Your task to perform on an android device: I want to add a bookmark to page number 3 because I've finished reading for the day and can pick up where I left off next time on the Webnovel app.
Image 0: 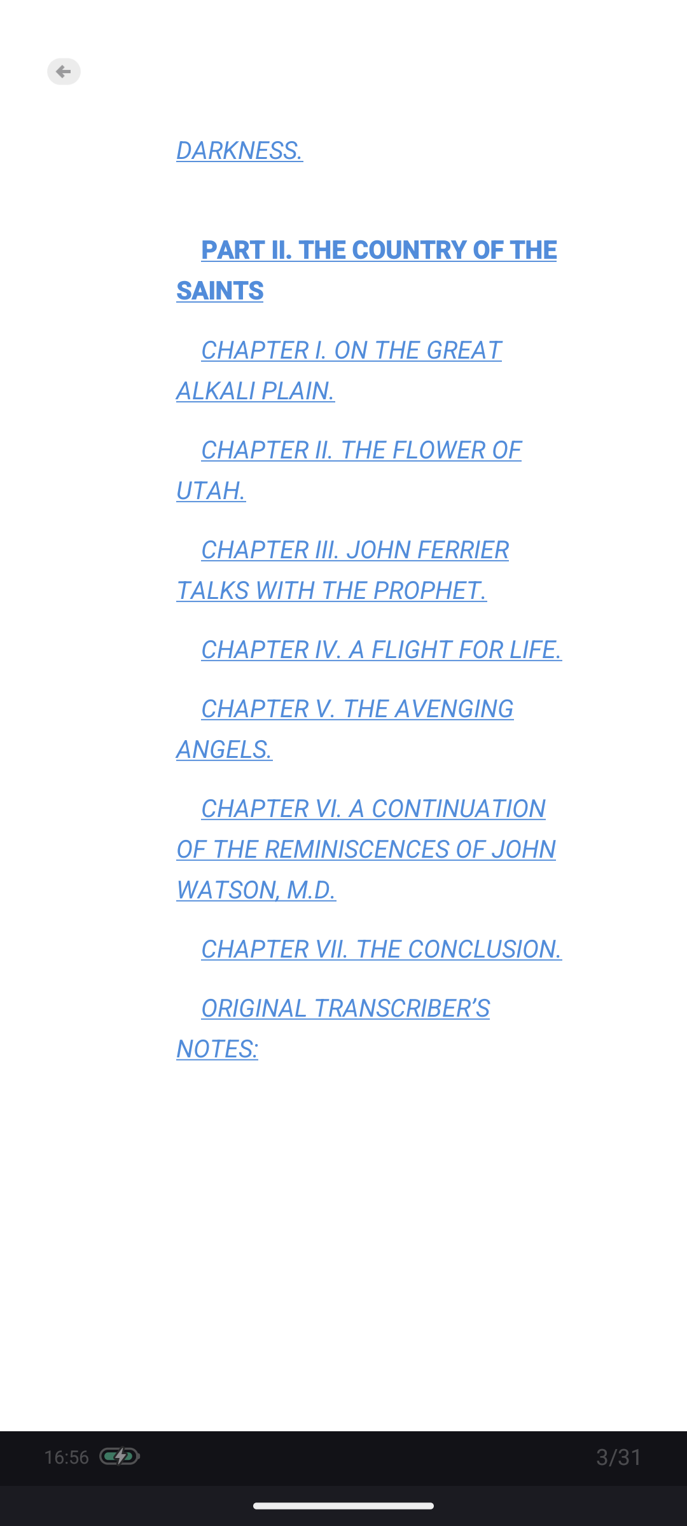
Click on the screen 
Step 0: click (343, 743)
Image 1: 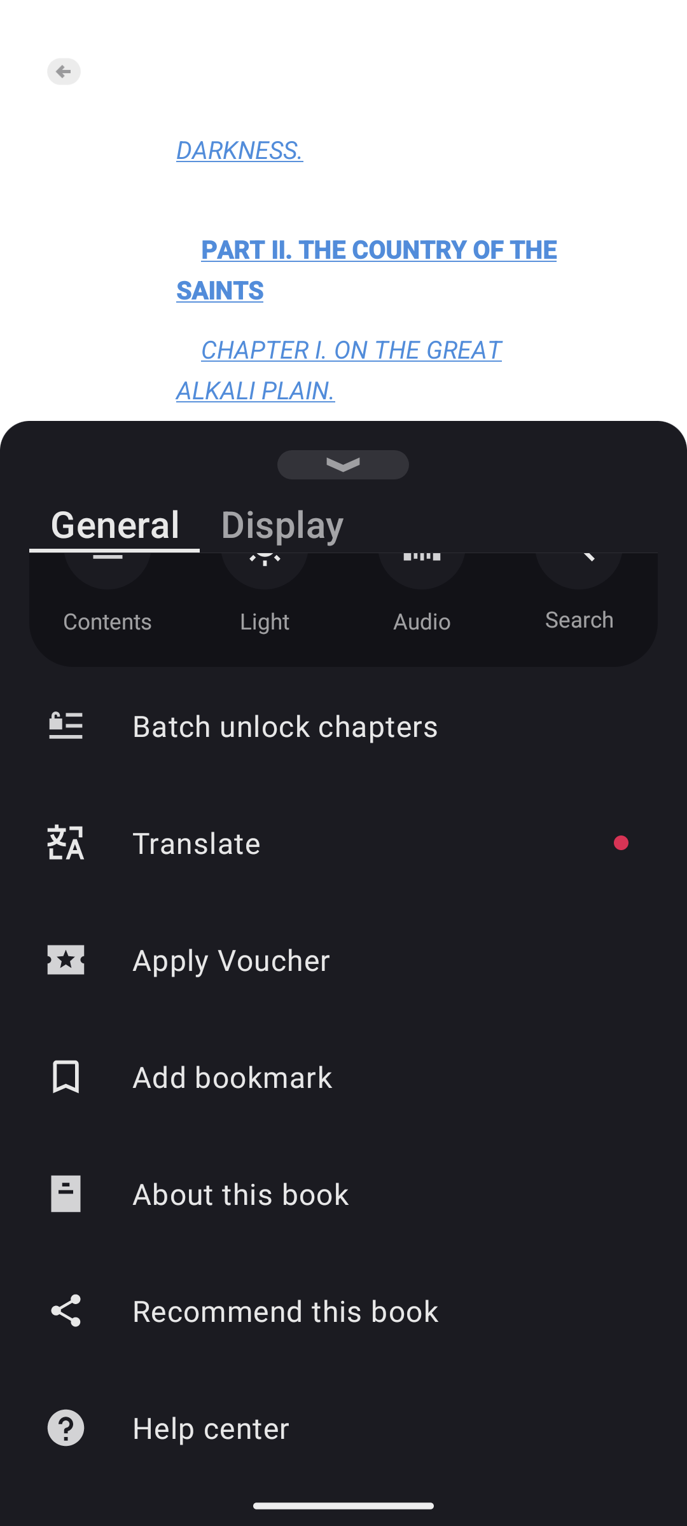
Click on the Add  bookmark option 
Step 1: click (343, 1076)